Your task to perform on an android device: Go to Audiomack app & add the currently playing song to the new playlist name My Lo-fi
Image 0: 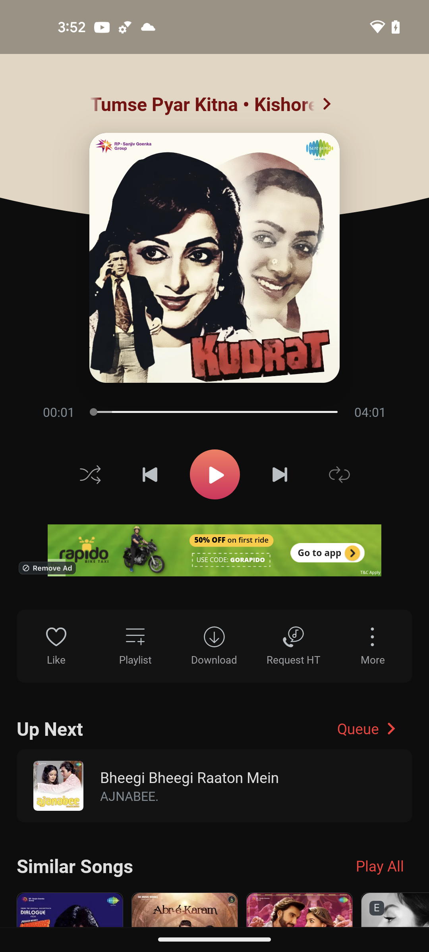
open the Audiomack aap
Step 0: open app "Audio­mack"
Image 1: 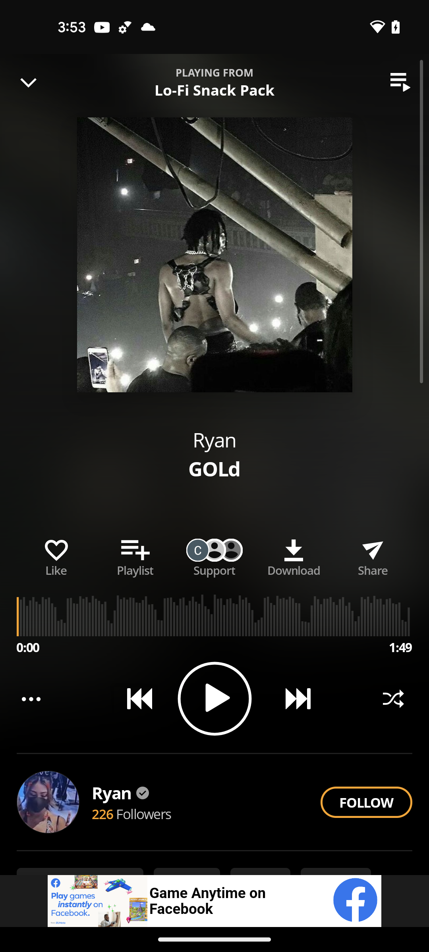
click on the Playlist option
Step 1: click (135, 555)
Image 2: 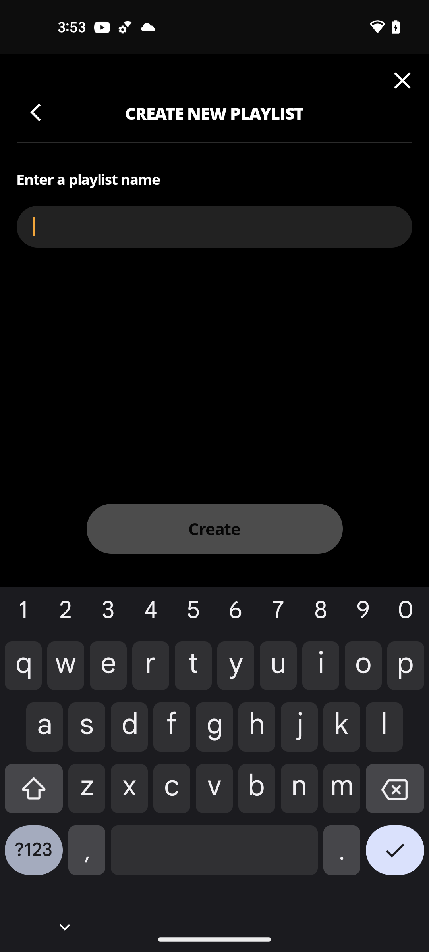
enter the playlist name My Lo-fi
Step 2: type "My Lo-fi"
Image 3: 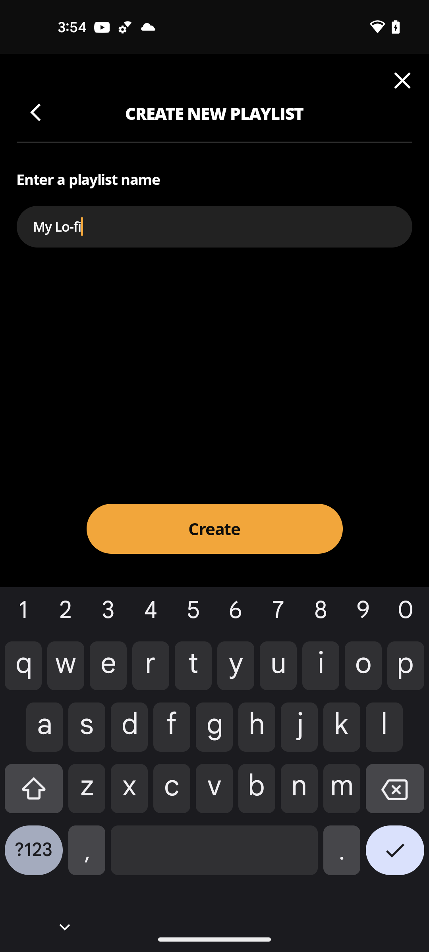
click on the Create button
Step 3: click (214, 528)